Your task to perform on an android device: Open the Note app and share the swimming class note to dbwscratch.test.id3@gmail.com through gmail
Image 0: 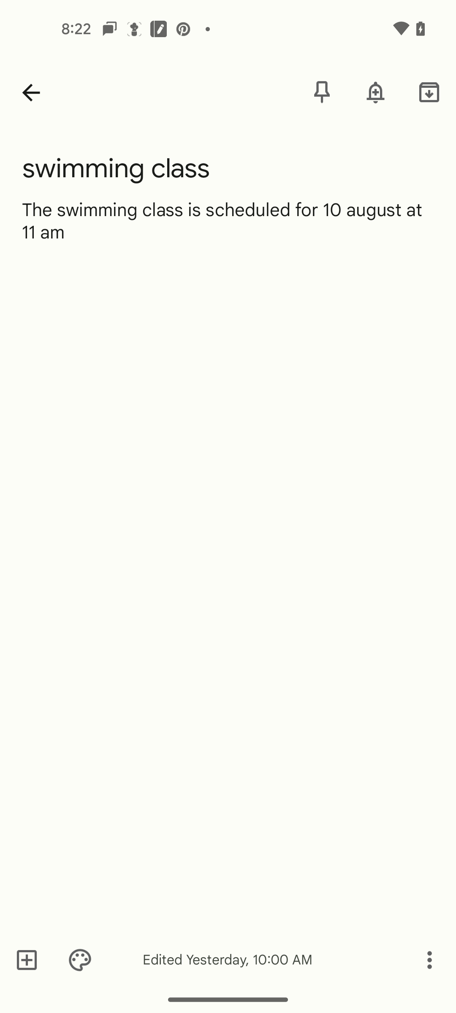
Open the Note app
Step 0: open app "Note"
Image 2: 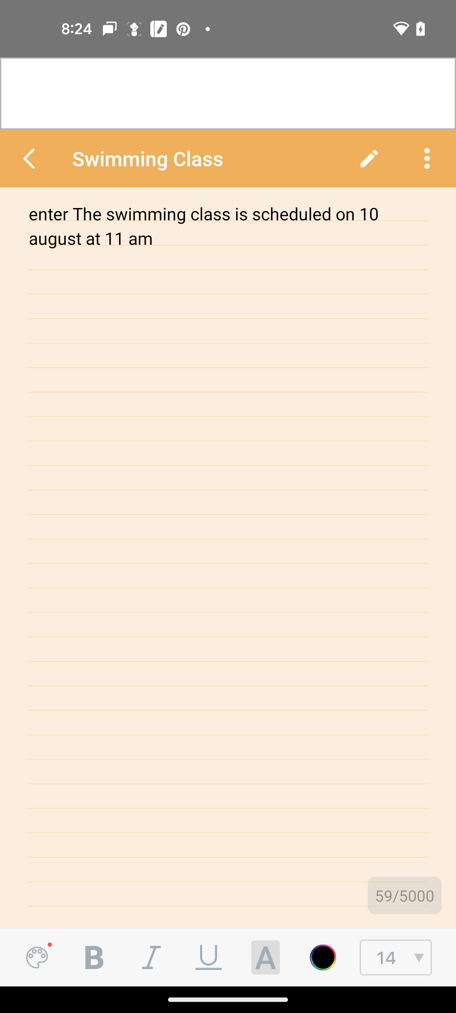
click on 3 dot icon
Step 2: click (426, 158)
Image 3: 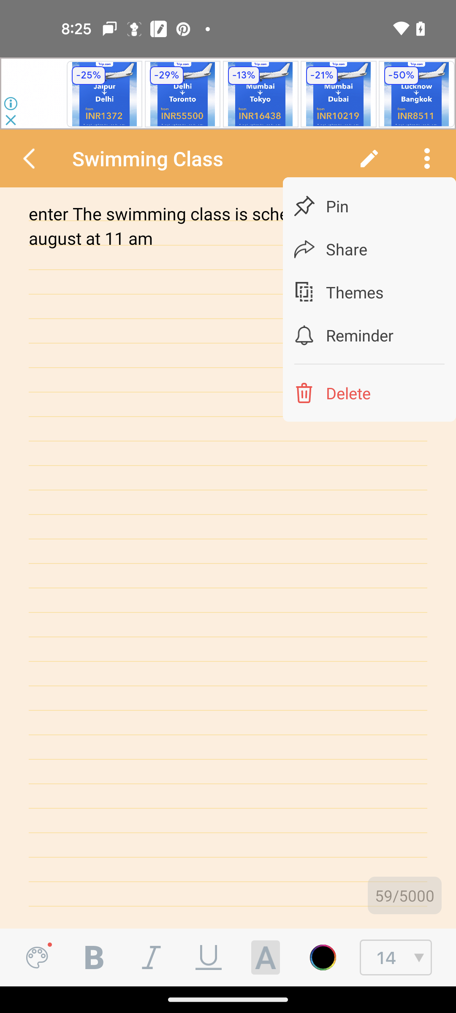
click on the share
Step 3: click (369, 249)
Image 4: 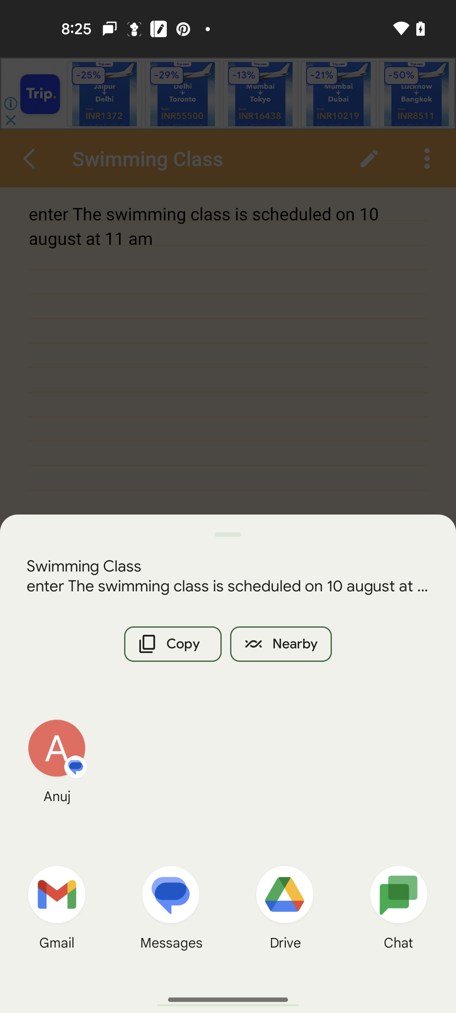
click on gmail app
Step 4: click (56, 894)
Image 7: 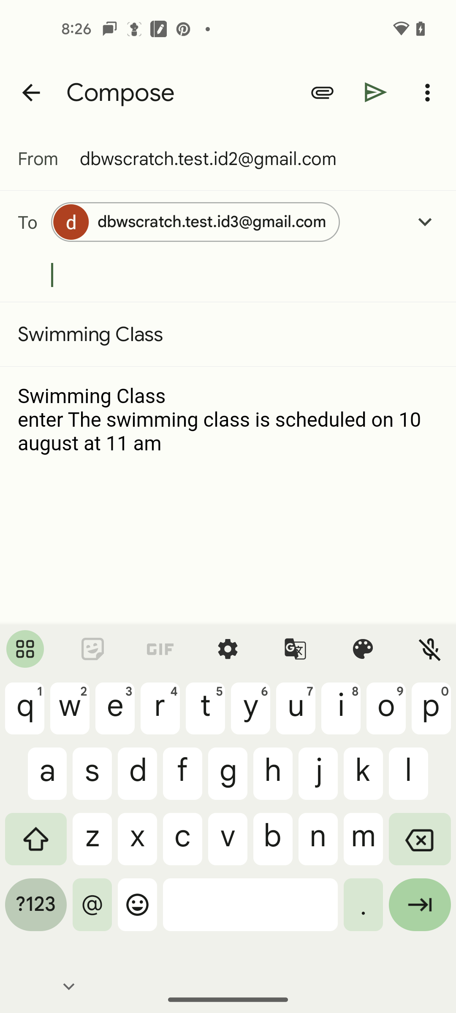
click on the send icon
Step 7: click (376, 92)